Your task to perform on an android device: I decided to create a drawing for my mechanical engineering projects, so create a drawing of a line with the black pen in the Whiteboard app.
Image 0: 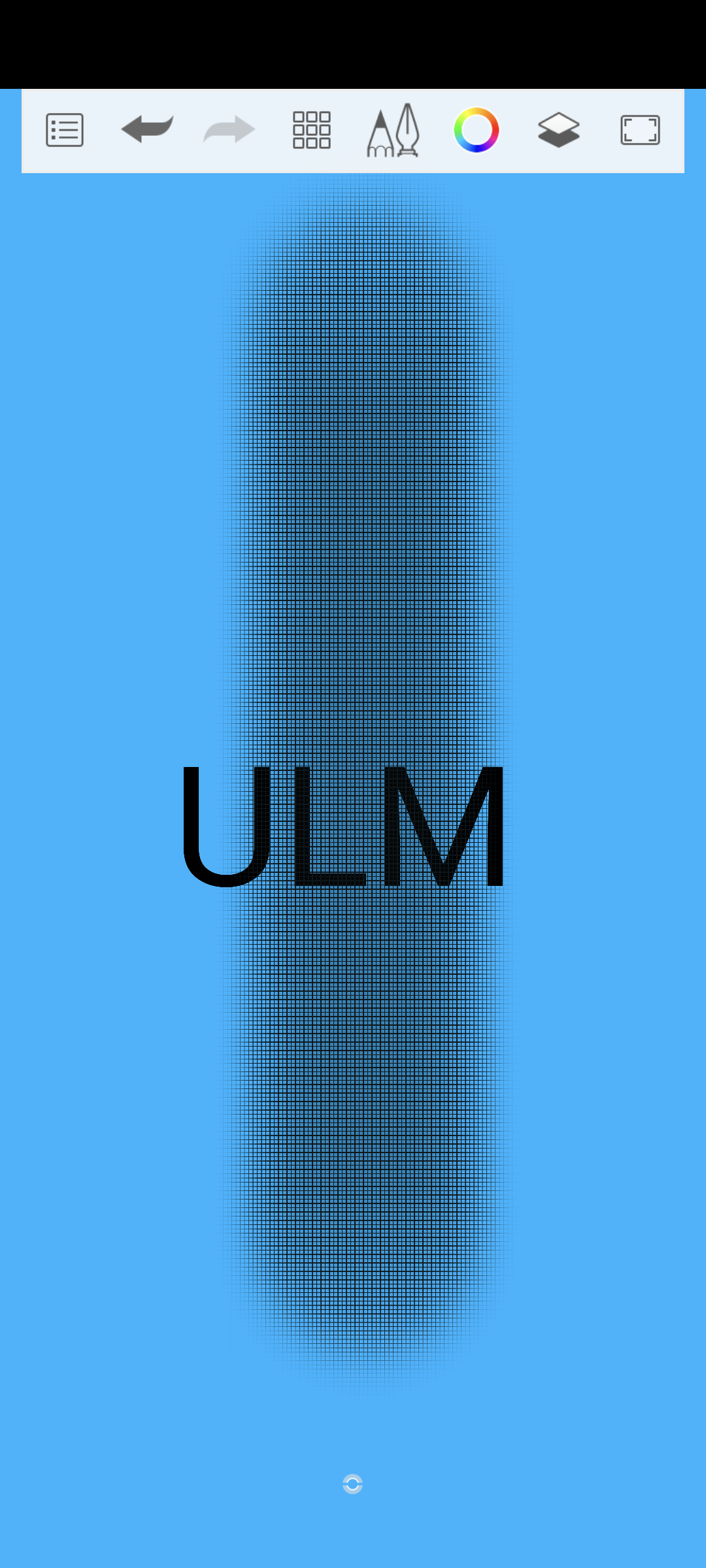
Open the Whiteboard app.
Step 0: open app "Whiteboard"
Image 1: 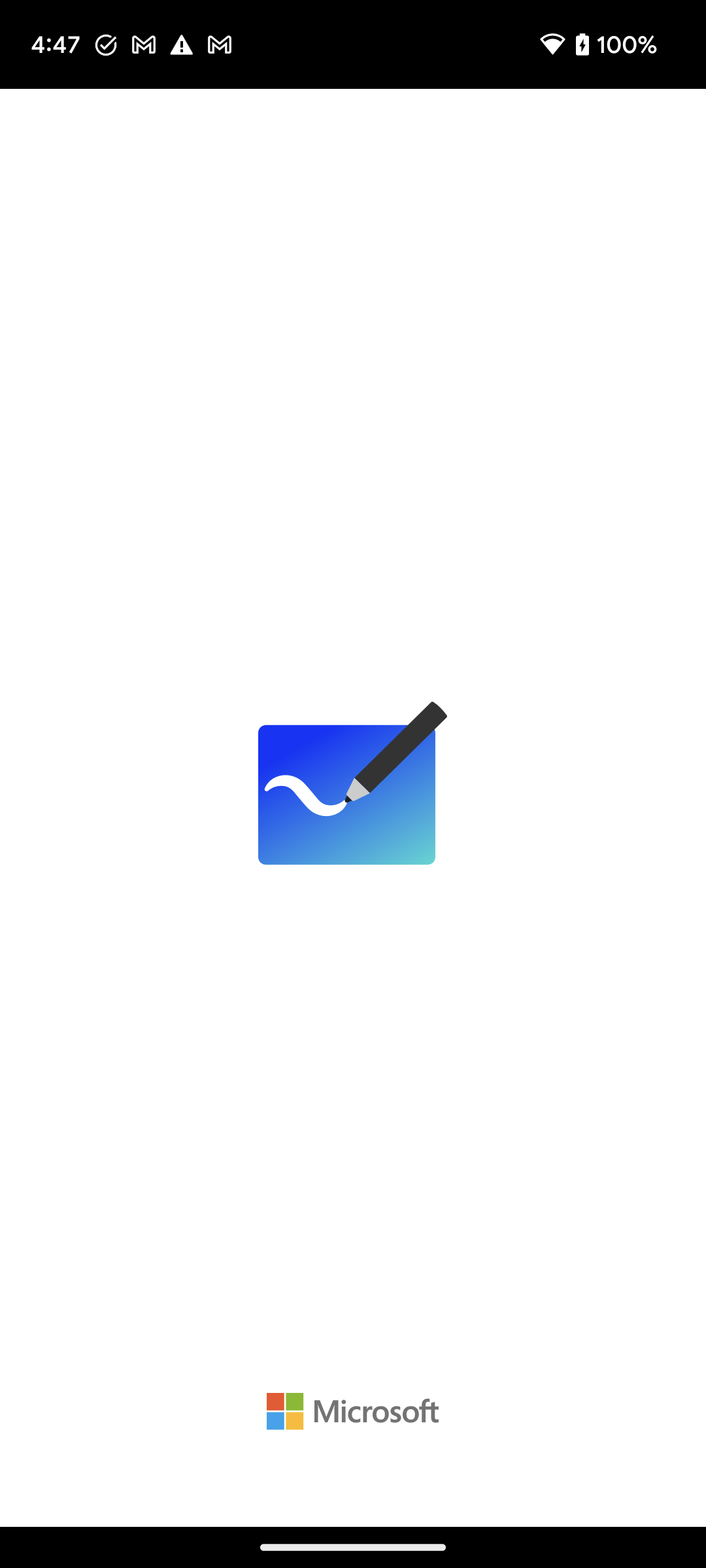
Open the Whiteboard app.
Step 1: wait
Image 2: 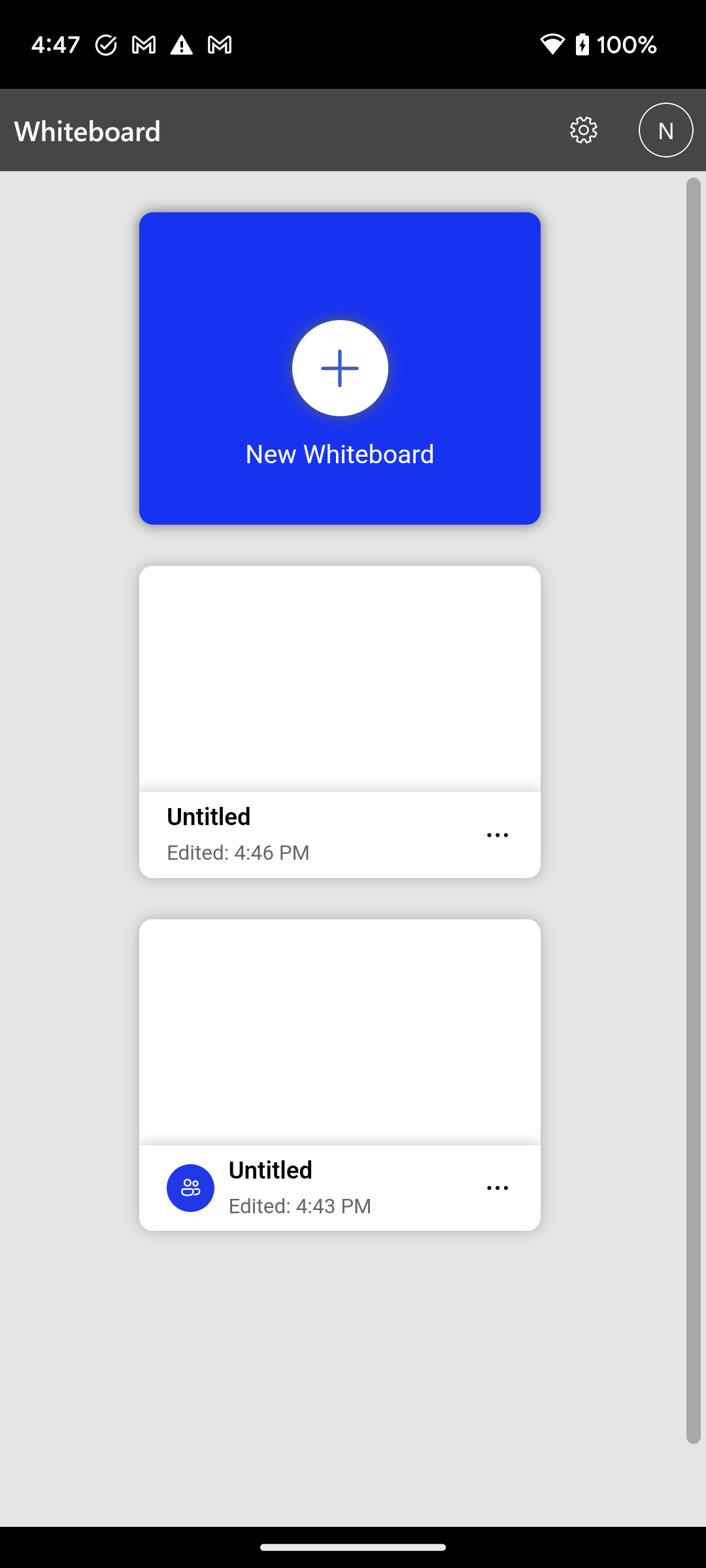
Click on the New Whiteboard tab to create a new drawing.
Step 2: click (339, 369)
Image 3: 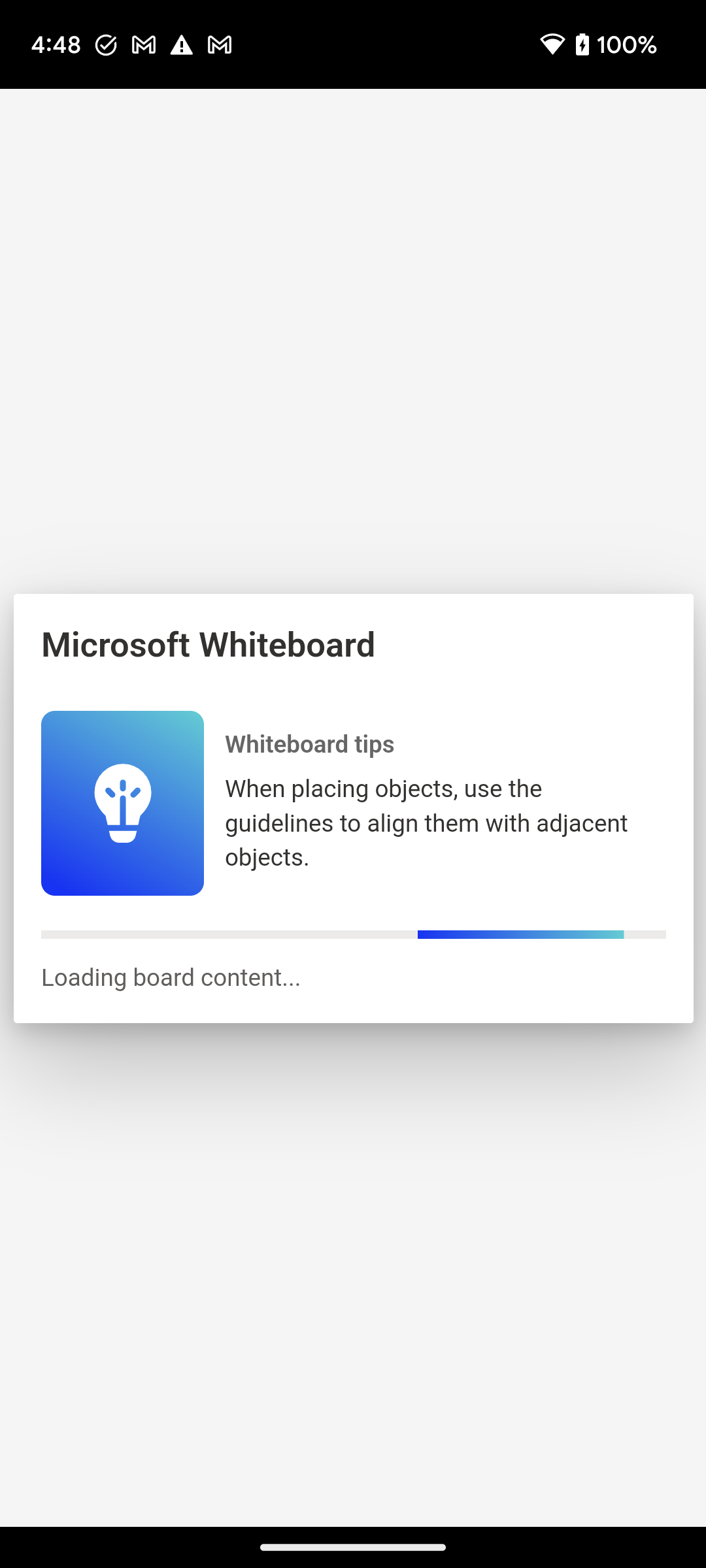
Click on the New Whiteboard tab to create a new drawing.
Step 3: wait
Image 5: 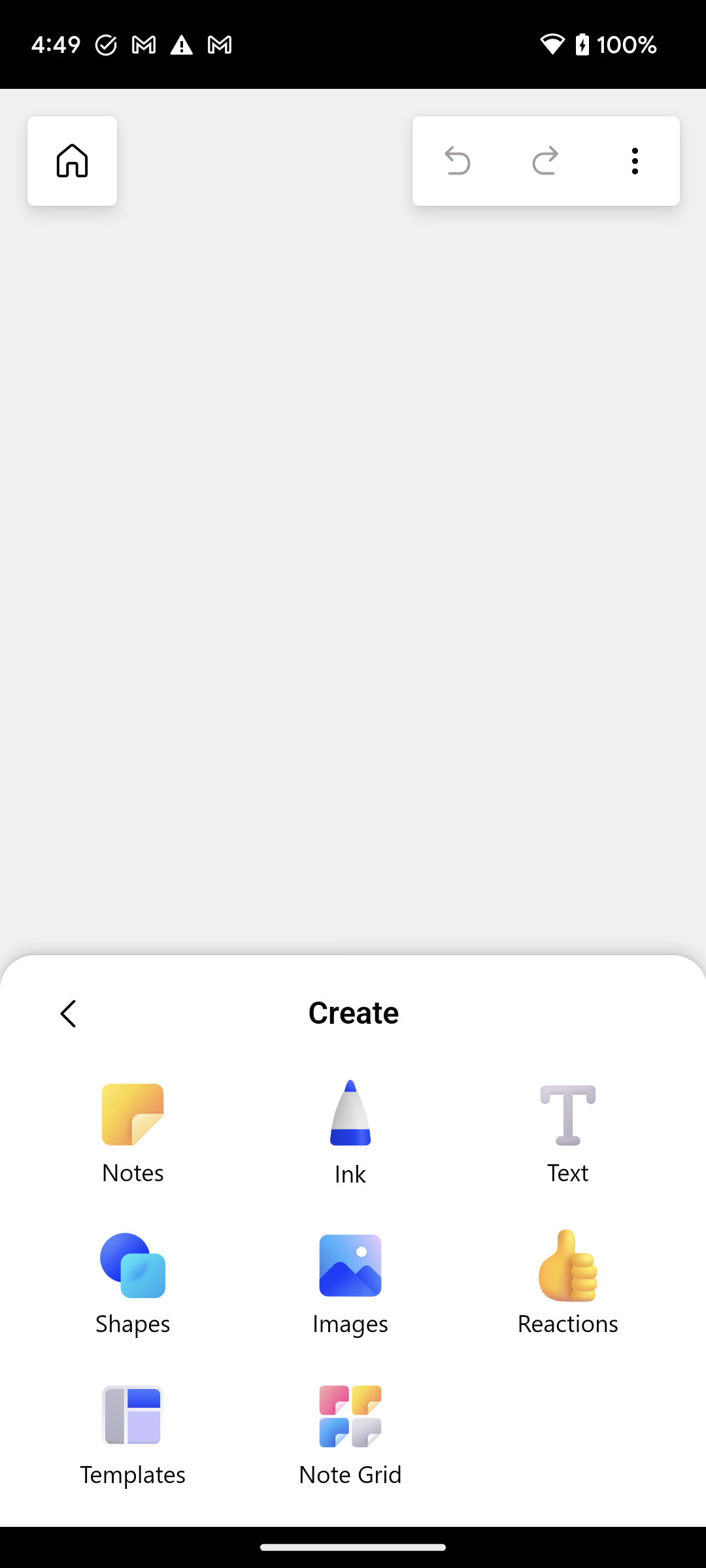
Click on the Ink option to select the pen.
Step 5: click (350, 1130)
Image 6: 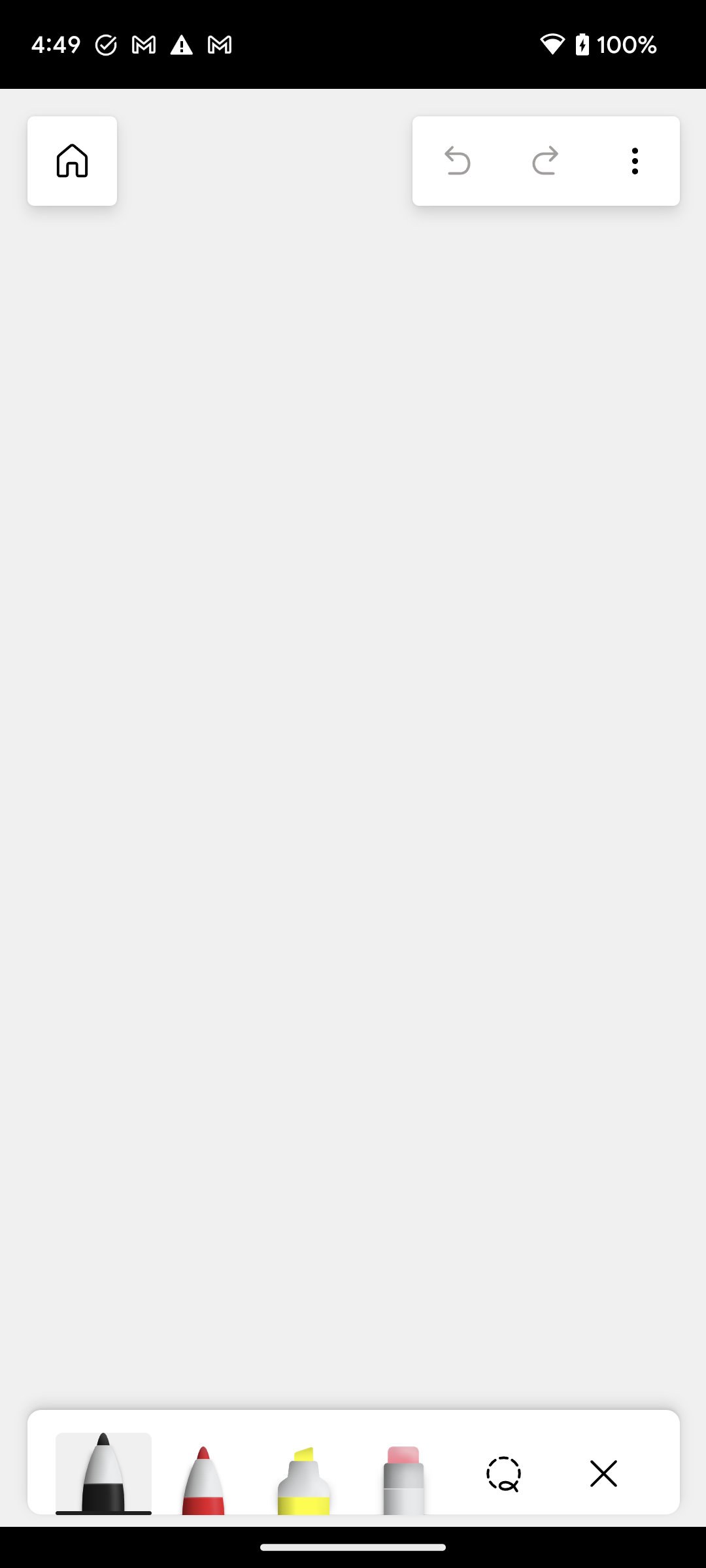
Click on the black pen at the bottom of the screen to select this pen.
Step 6: click (103, 1473)
Image 7: 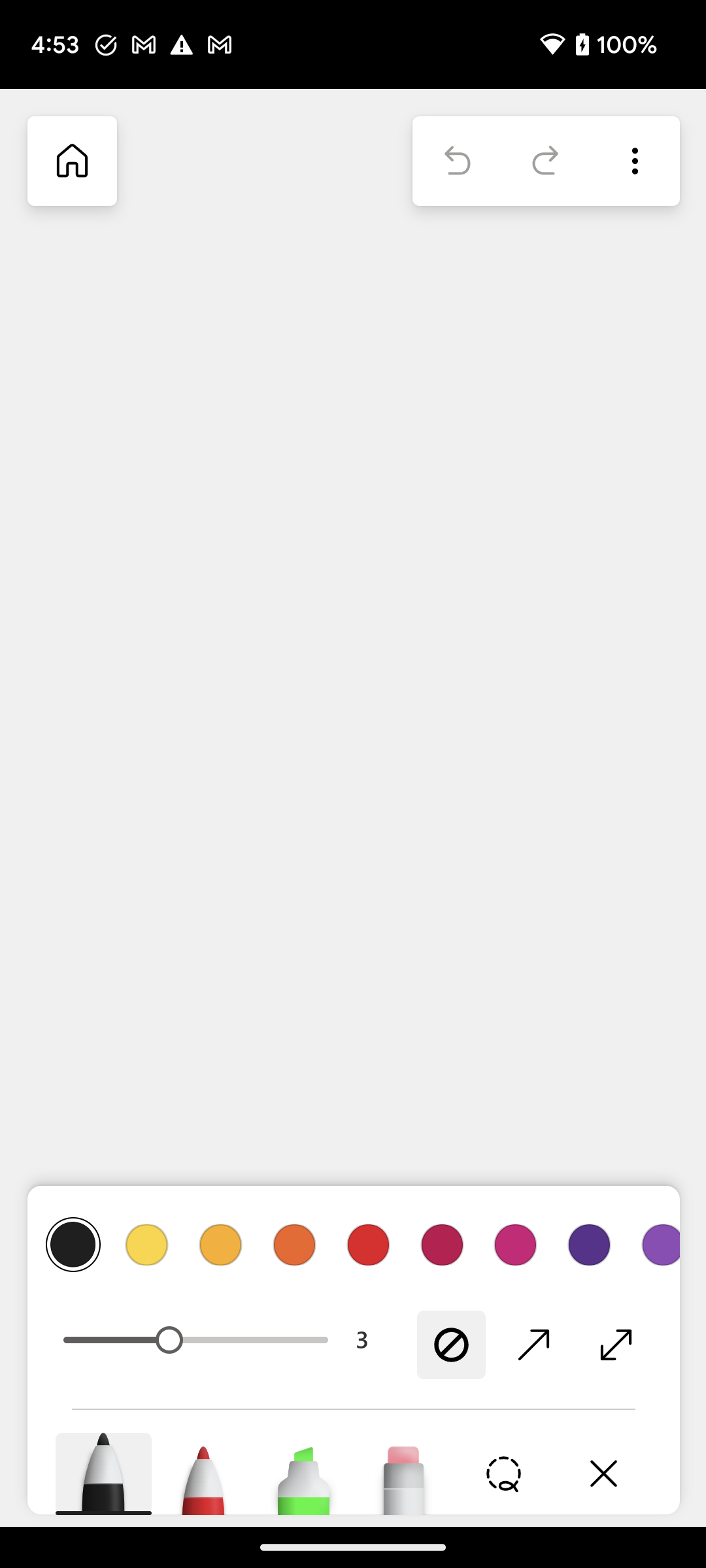
Scroll down from top to end to draw a line.
Step 7: scroll up